Your task to perform on an android device: Open the All language translator app. Hello, what's your good name? Translate English to Dutch 
Image 0: 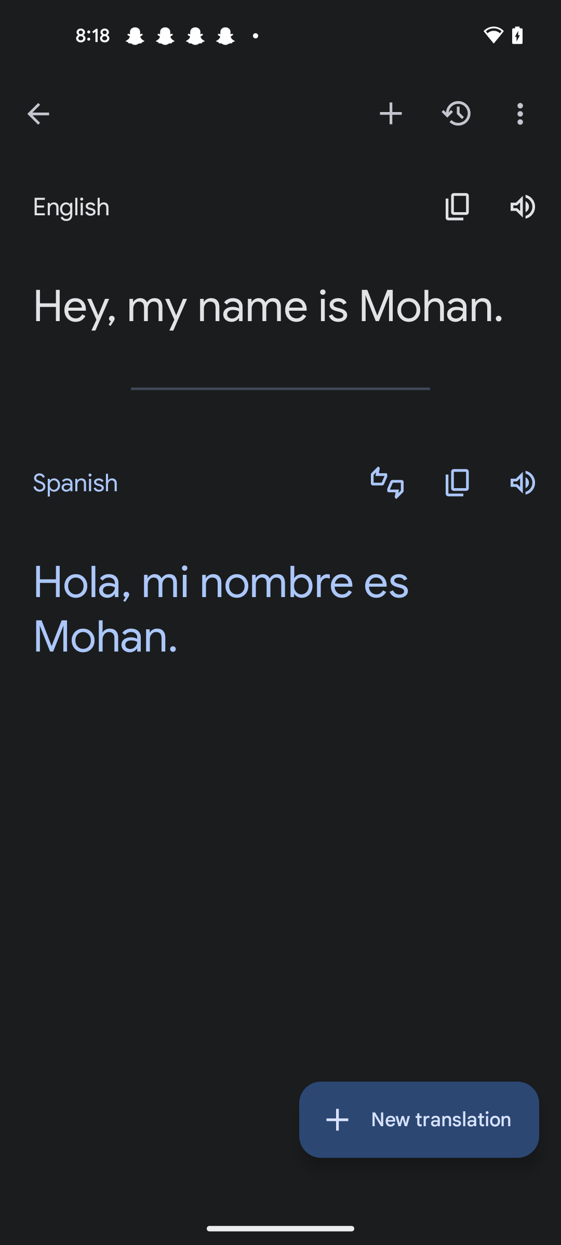
open  All language translator app
Step 0: open app "All Languages Translator"
Image 1: 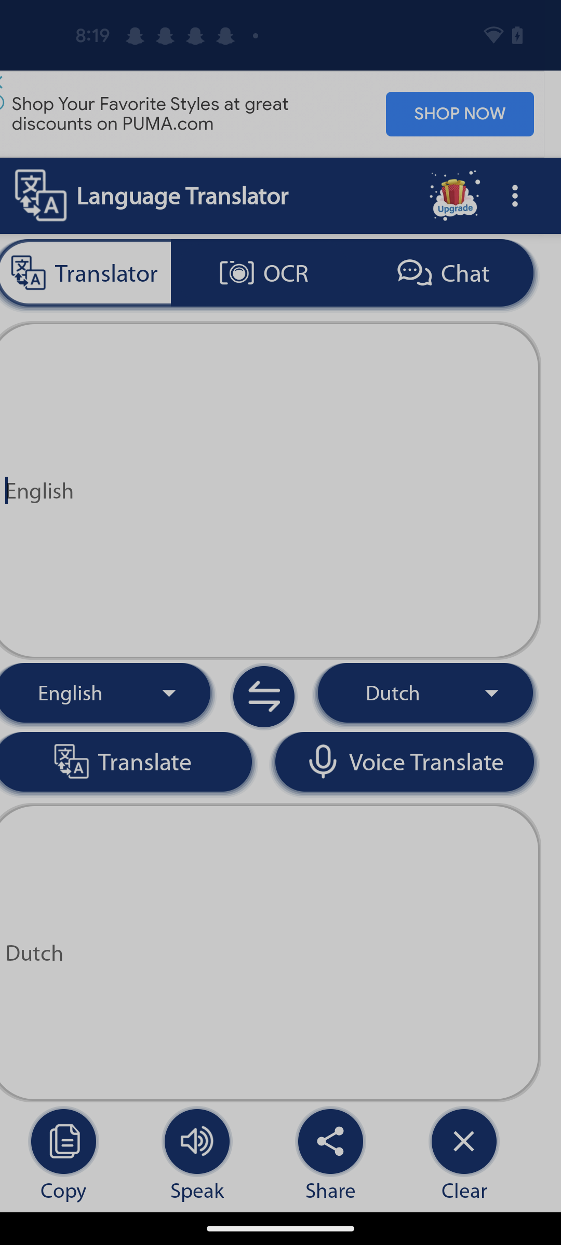
open  All language translator app
Step 1: wait
Image 2: 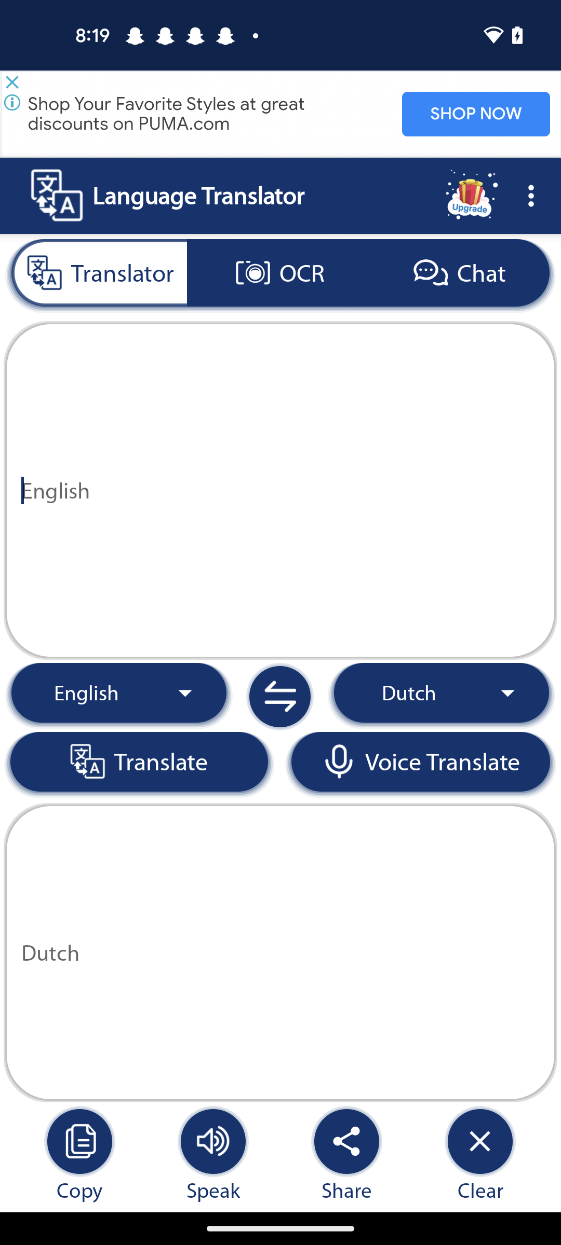
Click on the text bar 
Step 2: click (280, 490)
Image 3: 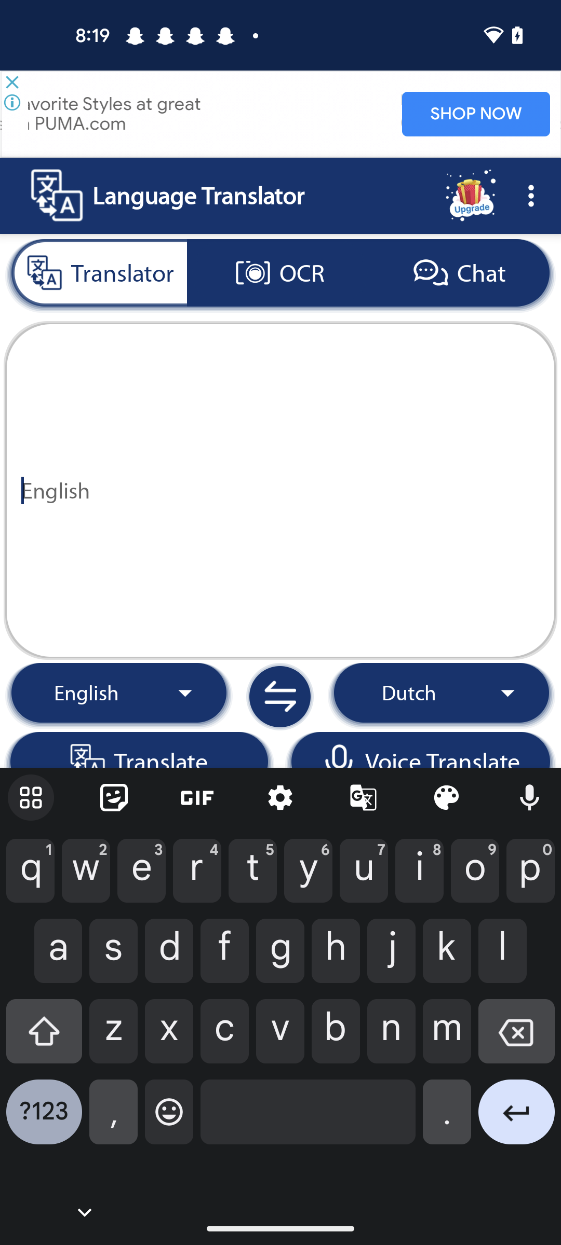
Enter a translate Hello, what's your good name
Step 3: type "Hello, what's your good name"
Image 4: 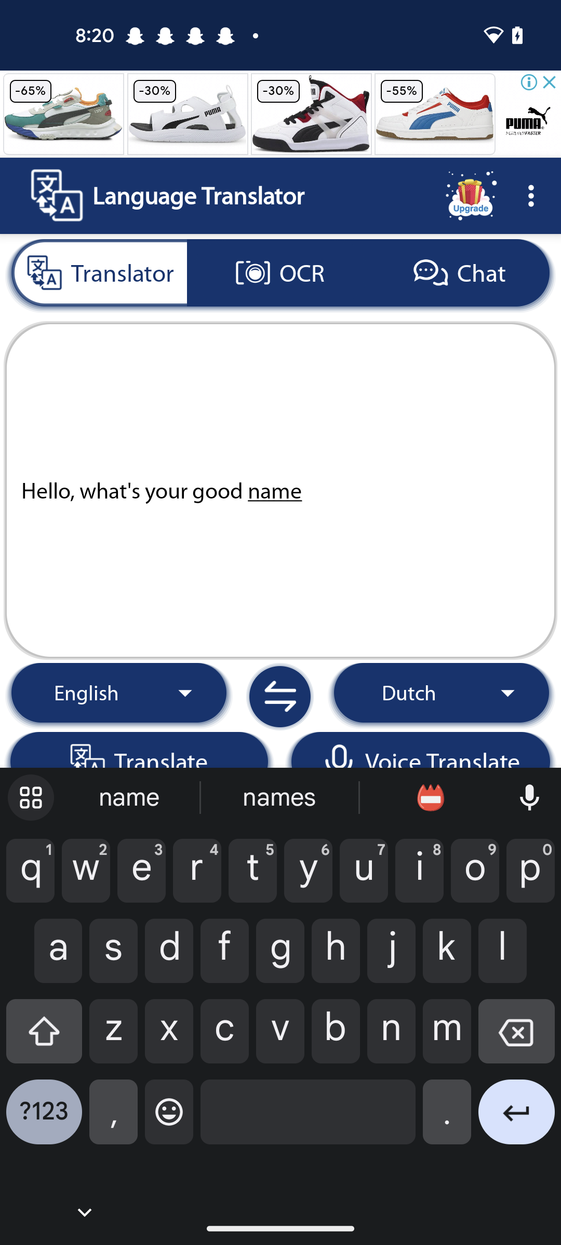
Click on the enter icon 
Step 4: click (516, 1119)
Image 5: 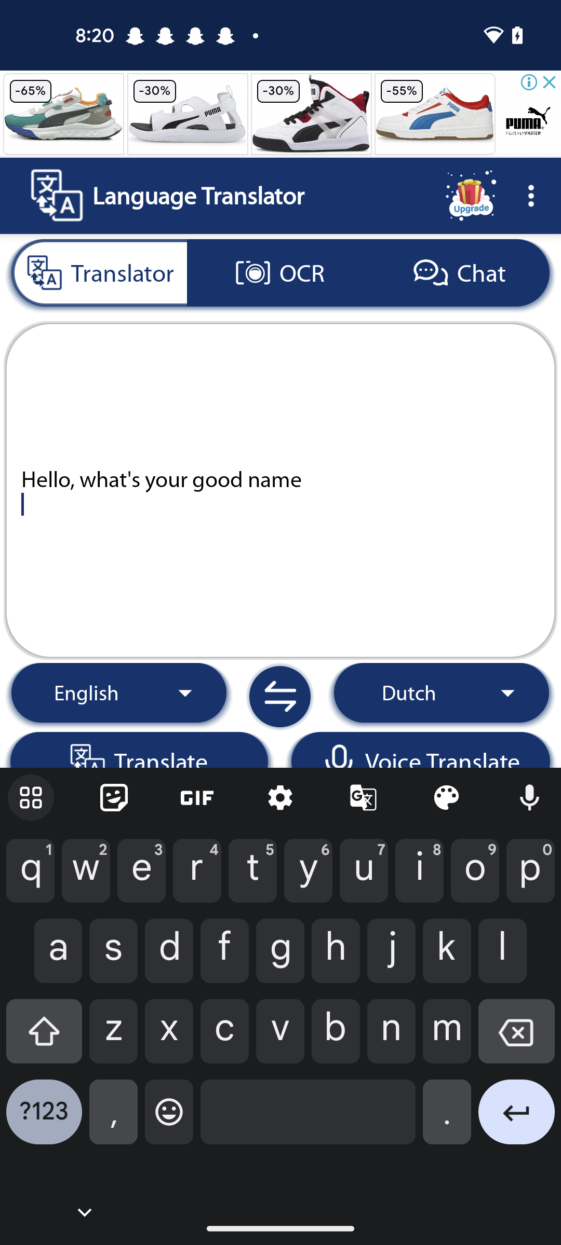
Click on the back button 
Step 5: click (84, 1212)
Image 6: 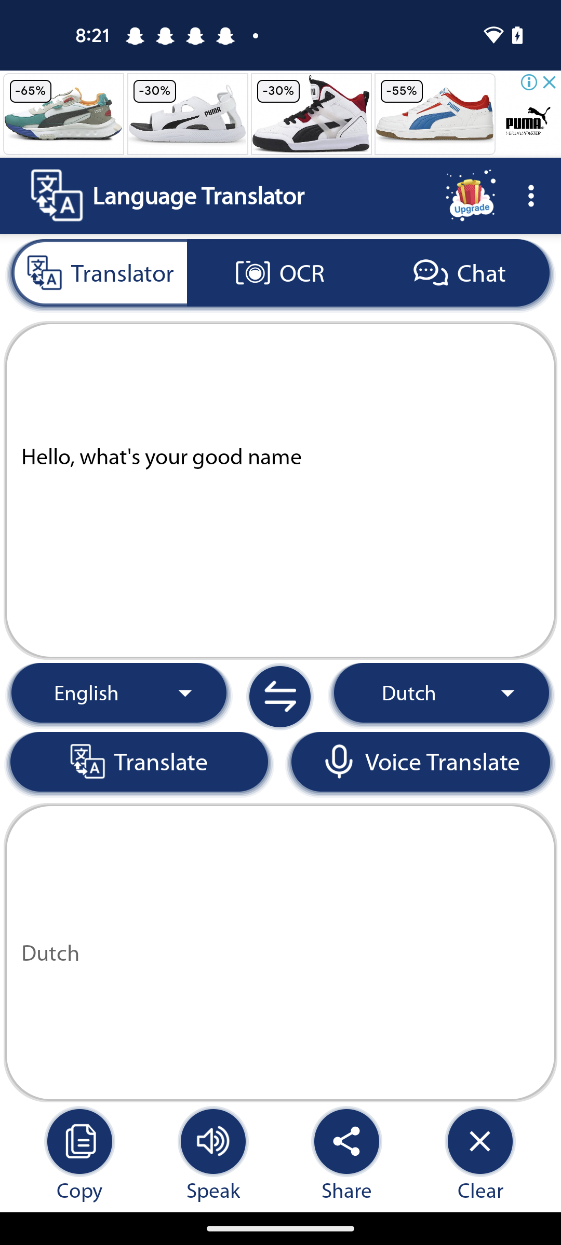
Click on the back button 
Step 6: wait